Your task to perform on an android device: I am doing workout on a daily basis but didn't realise any change , track the progress of workout in the Home workout app
Image 0: 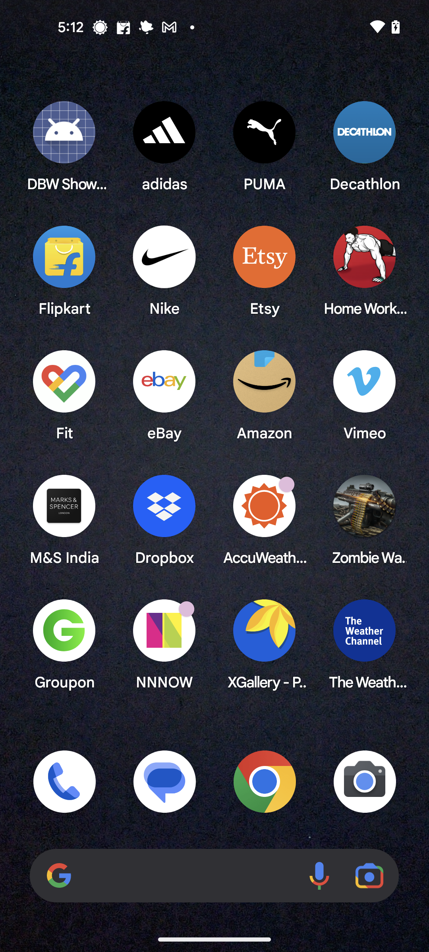
Open the Home workout app
Step 0: open app "Home Workout"
Image 1: 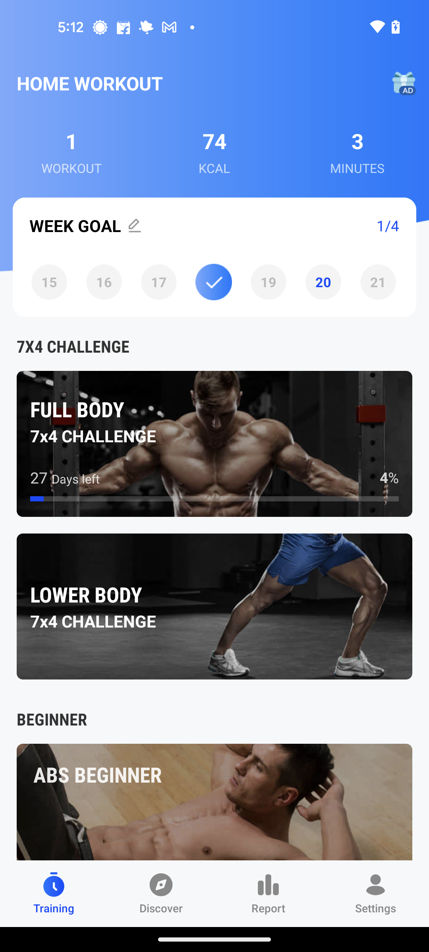
Go to the Report tab
Step 1: click (268, 908)
Image 2: 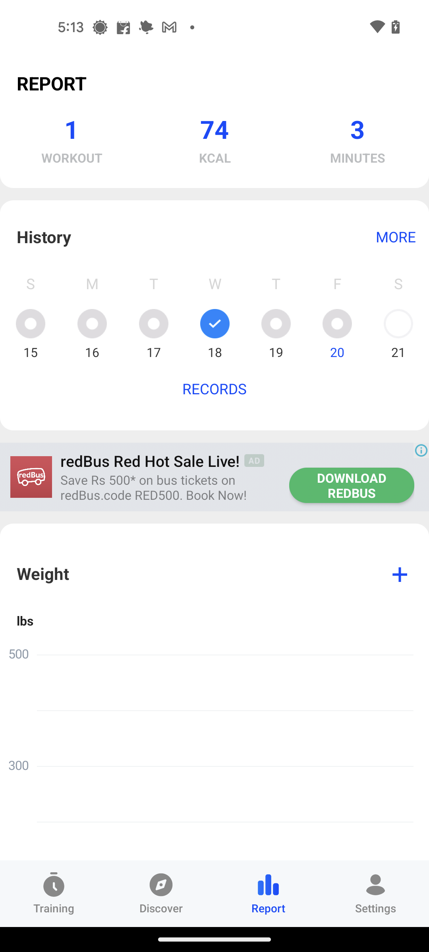
Swipe up to view the full report
Step 2: scroll down
Image 3: 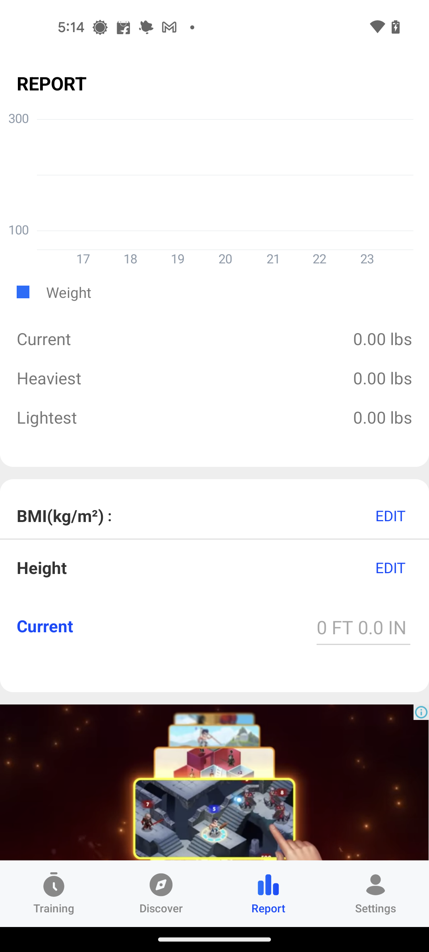
Swipe up to view the full report
Step 3: scroll down